Your task to perform on an android device:  I want to Add to watchlist my favorite womens clarks brown leather shoes
Image 0: 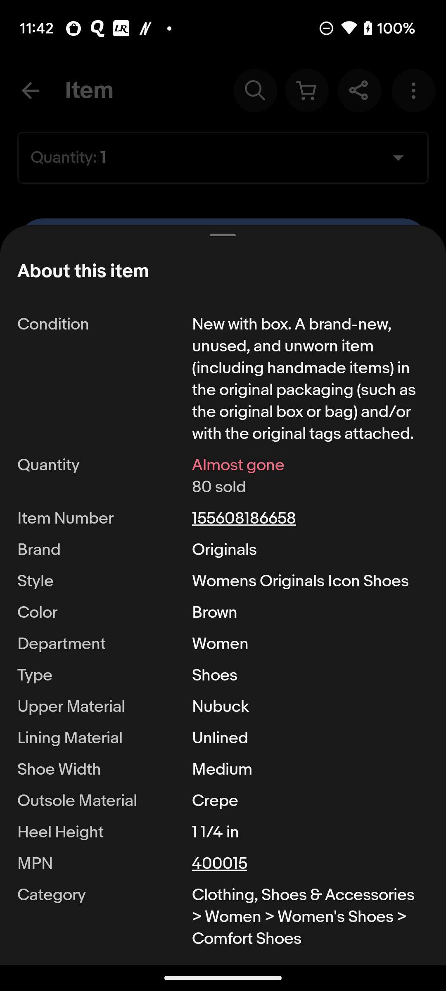
Go back to the screen
Step 0: press back button
Image 1: 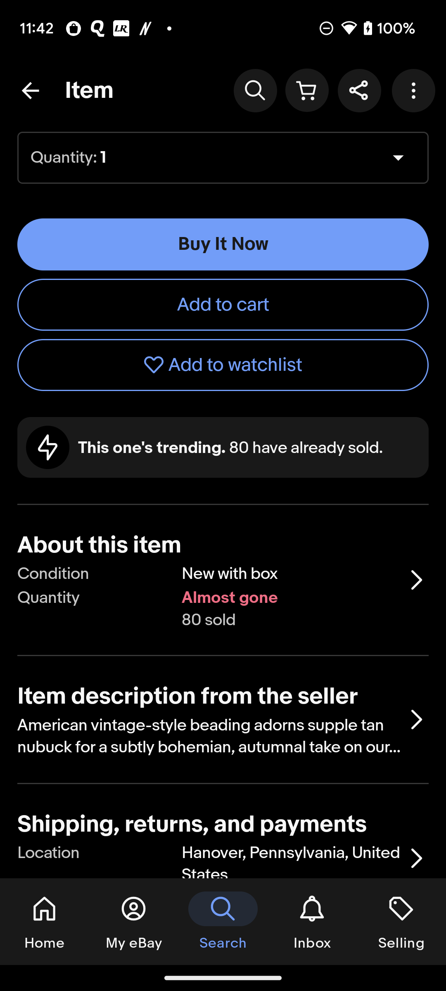
Click on the Add To Watchlist icon option 
Step 1: click (223, 365)